Your task to perform on an android device: I need to save my wooden chair to bed bugs , thus I'm looking for a terminotor on Industrybuying app.
Image 0: 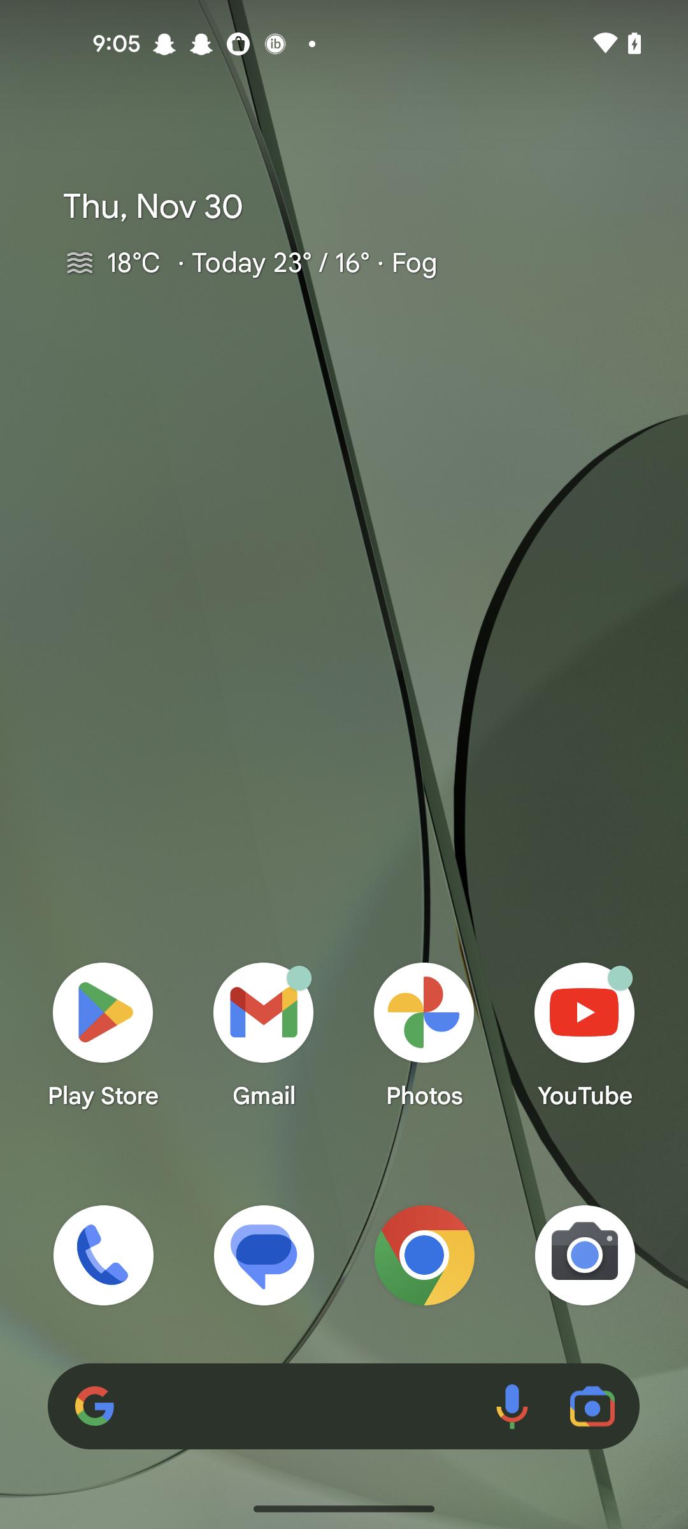
open the Industrybuying app
Step 0: open app "Industrybuying"
Image 1: 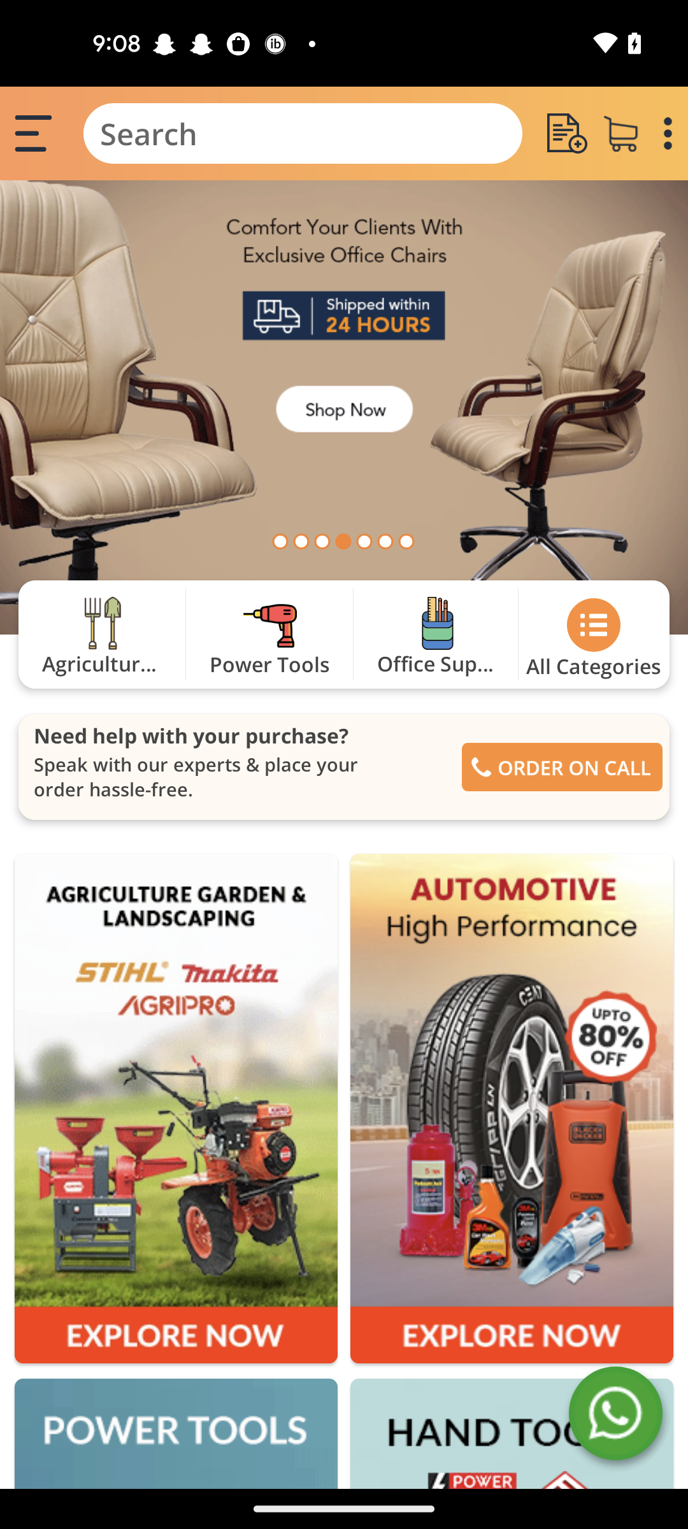
Click on the search bar 
Step 1: click (303, 133)
Image 2: 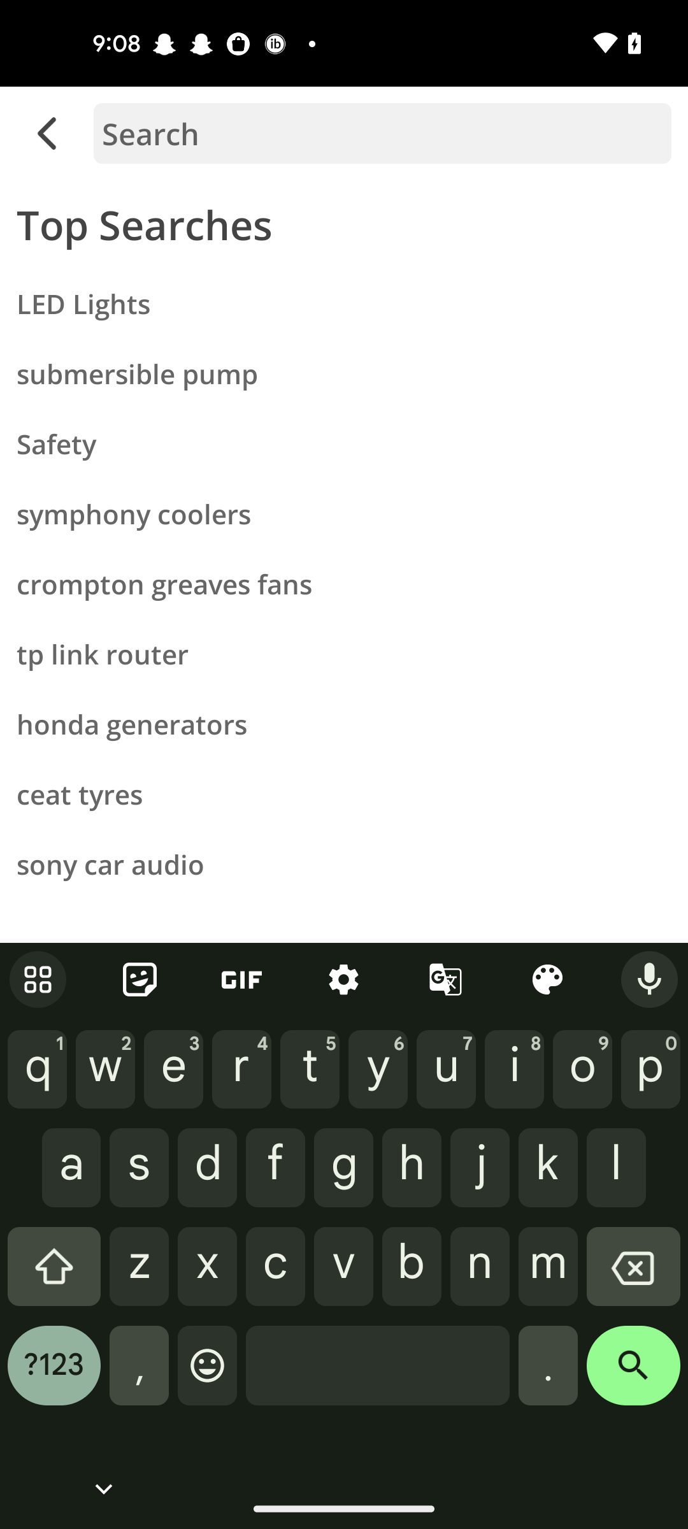
Enter a product as  terminotor
Step 2: type " terminotor"
Image 3: 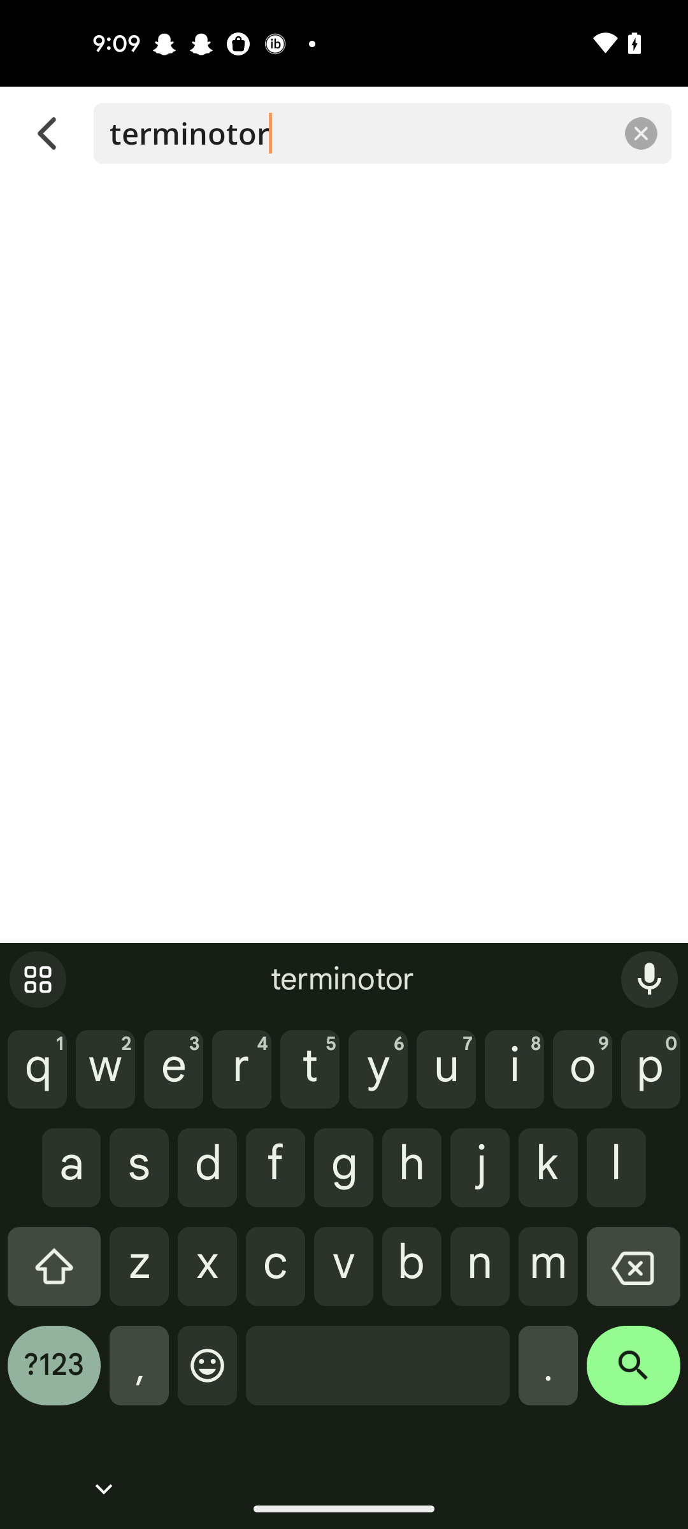
Click on the search icon at the bottom right corner of the screen 
Step 3: click (633, 1375)